Your task to perform on an android device: I want to compare the prices of this black shirt with other similar shirts.
Image 0: 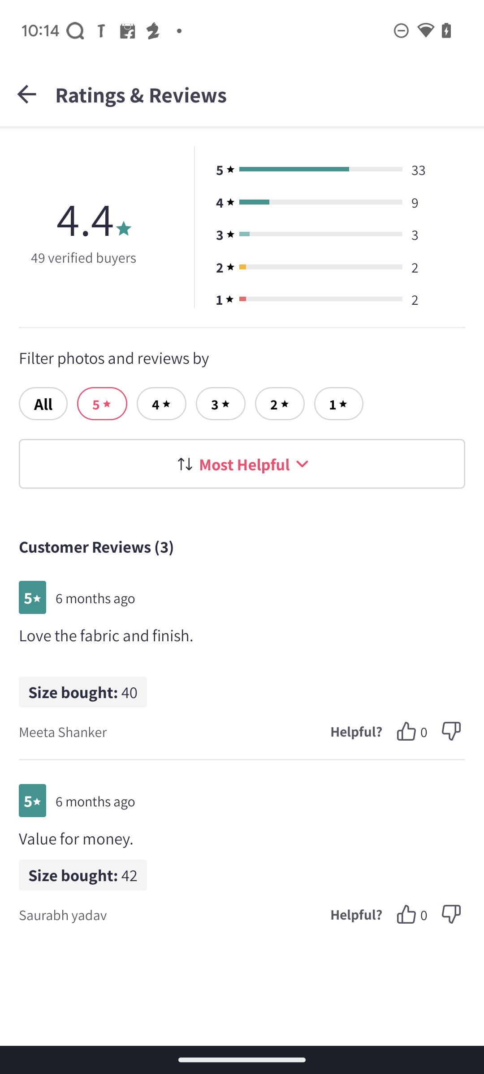
Click on the back button on the top right side of the screen.
Step 0: click (26, 94)
Image 1: 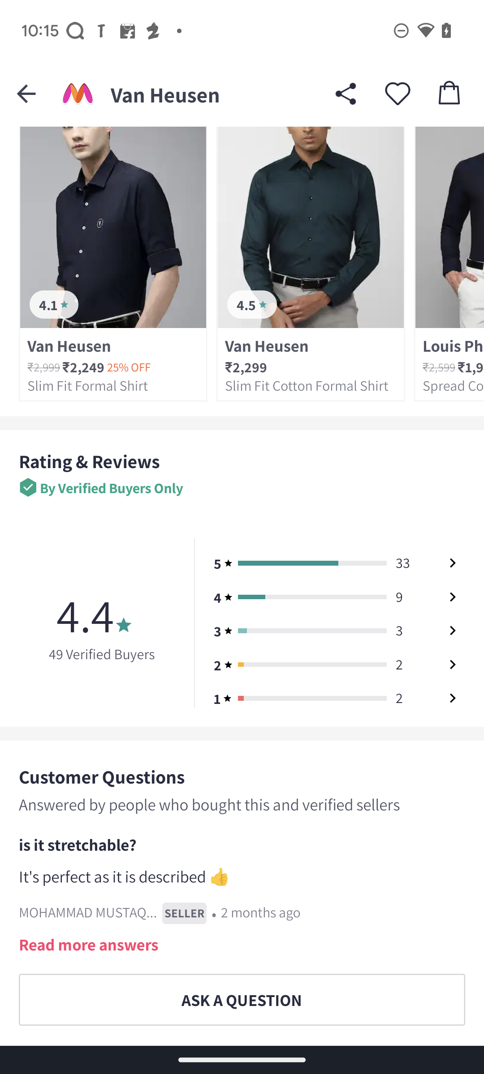
Swipe down to view comparable shirts.
Step 1: scroll up
Image 2: 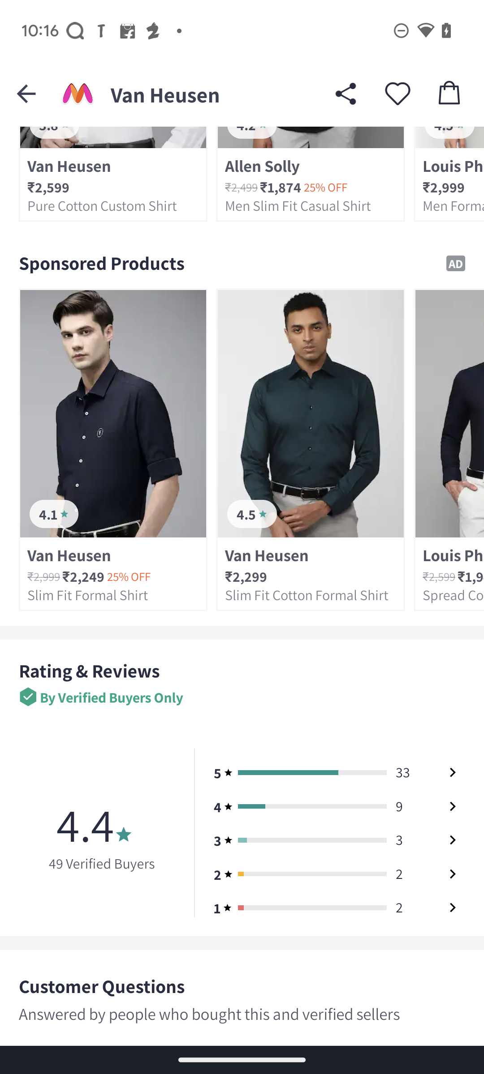
Swipe down to view comparable shirts.
Step 2: scroll up
Image 3: 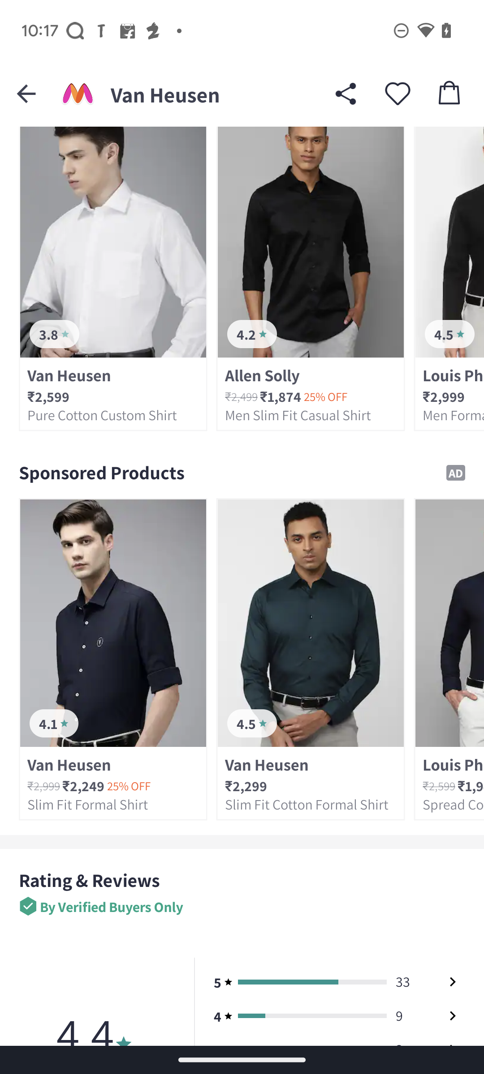
Swipe down to view comparable shirts.
Step 3: scroll up
Image 4: 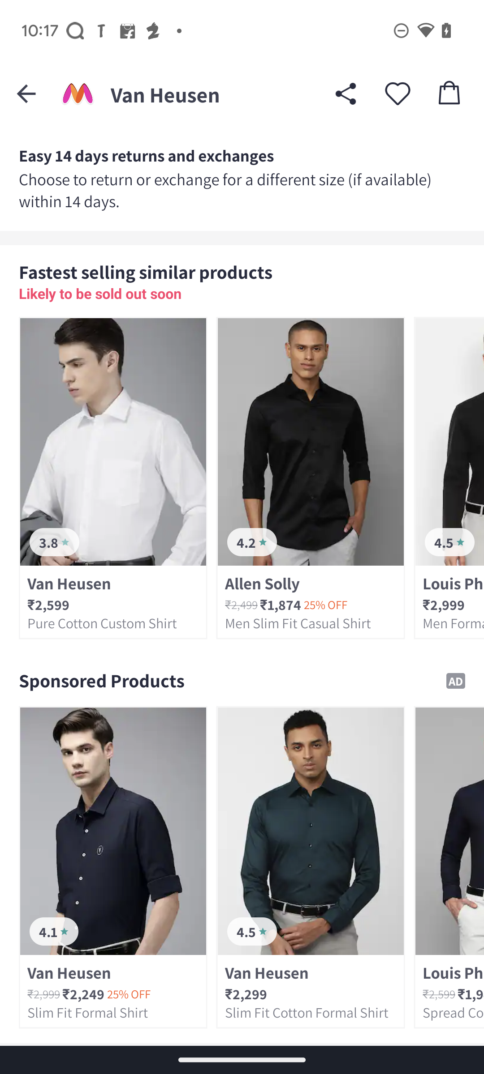
Swipe left on the similar products.
Step 4: scroll right